Your task to perform on an android device: Add a Chunky sneakers  10 to cart for mom to H&M app 
Image 0: 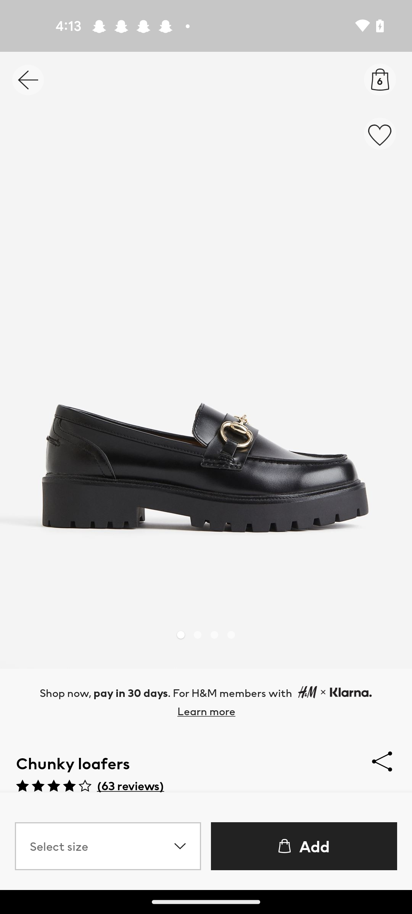
Go back to previous page 
Step 0: press back button
Image 1: 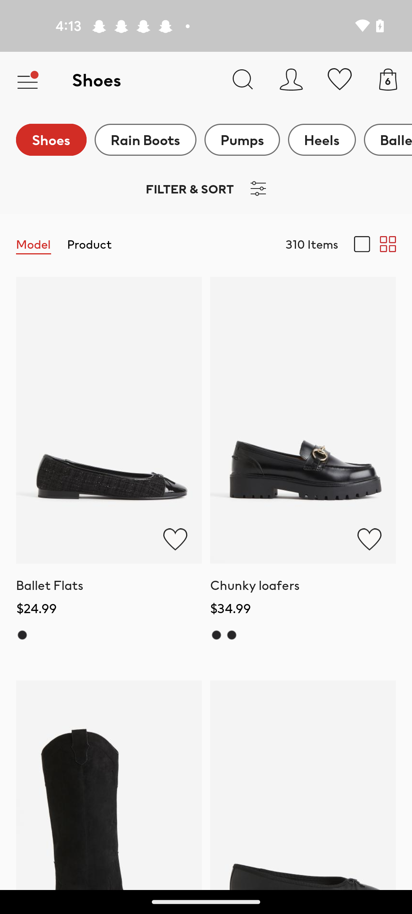
Click on the Search icon at the top of the screen 
Step 1: click (243, 79)
Image 2: 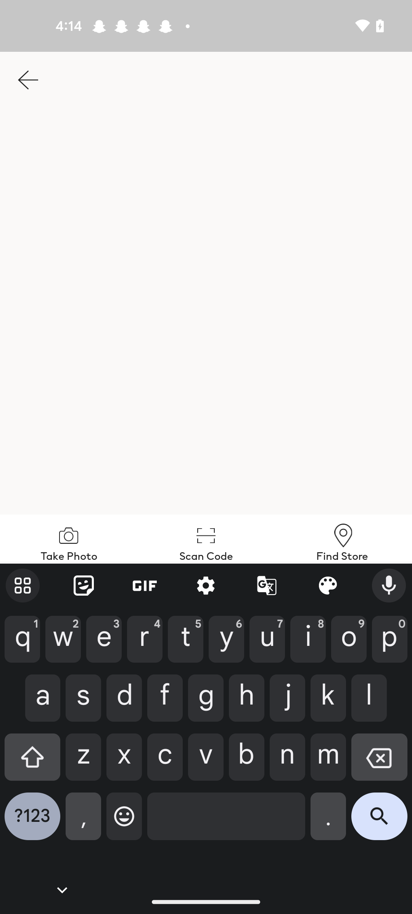
Click on the search bar at the top of the screen 
Step 2: click (242, 80)
Image 3: 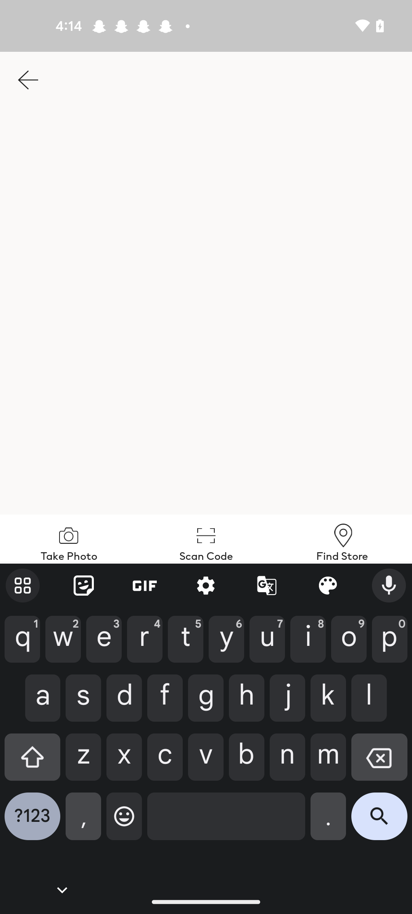
Enter a Chunky sneakers
Step 3: type "Chunky sneakers"
Image 6: 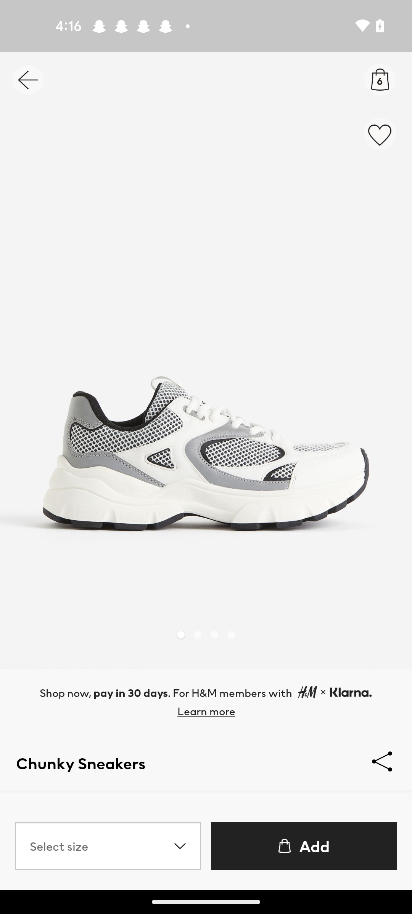
Click on the select size tab of the screen 
Step 6: click (102, 846)
Image 7: 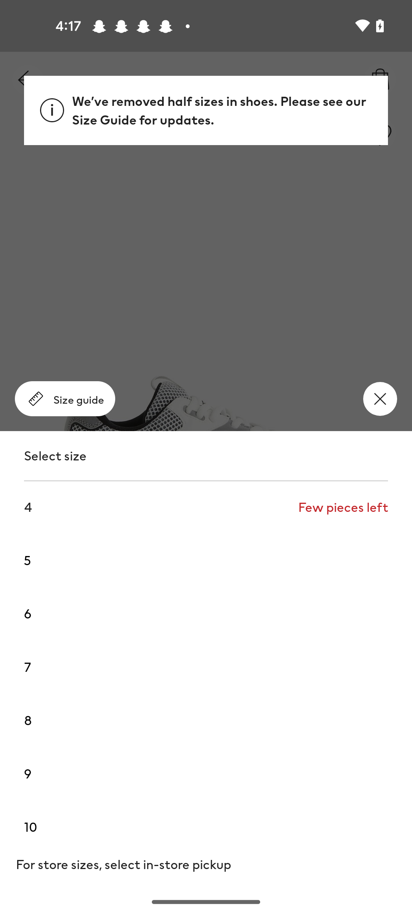
Select the size 10 
Step 7: click (190, 820)
Image 9: 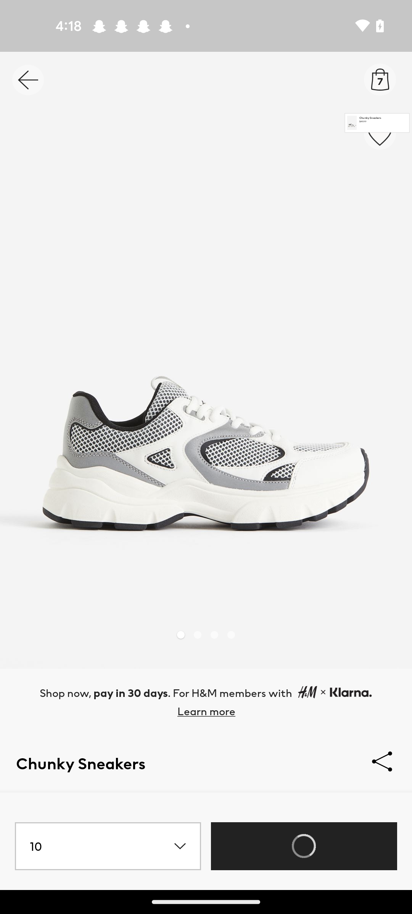
Click on the Add to bag tab of the screen 
Step 9: wait